Your task to perform on an android device: Show me the Compare exchange rates between Euro and CAD Canadian dollar currency
Image 0: 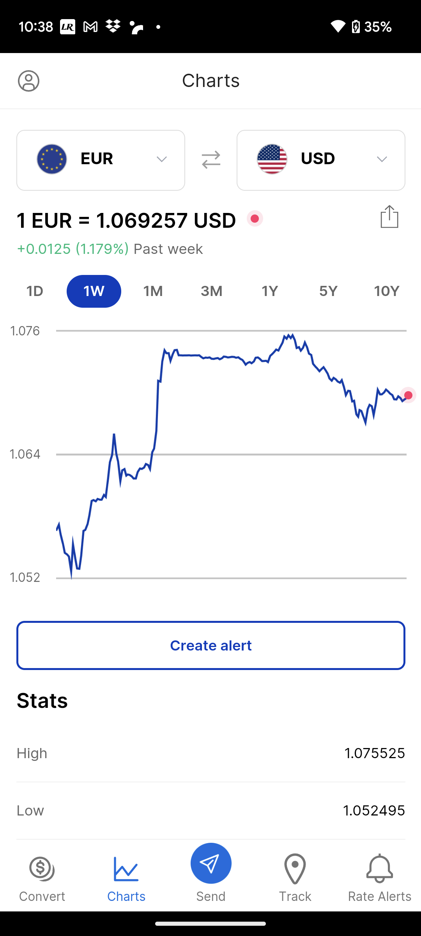
Click on the Covert icon 
Step 0: click (42, 877)
Image 1: 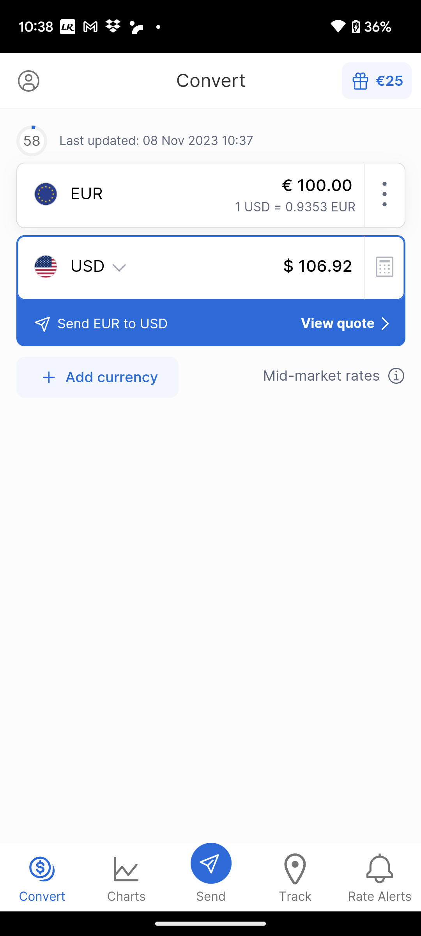
Click on the USD currency 
Step 1: click (211, 268)
Image 2: 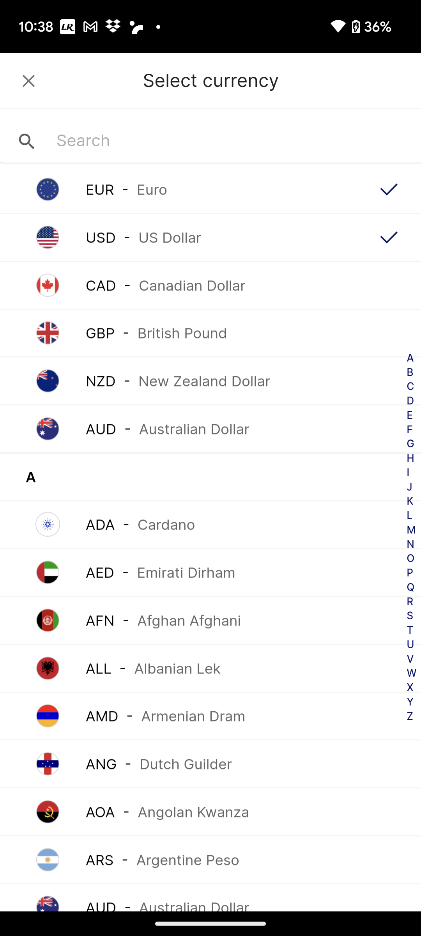
Click on the CAD currency
Step 2: click (48, 284)